Your task to perform on an android device: In the Xodo app, Add "Hi" in the first page on the  test pdf
Image 0: 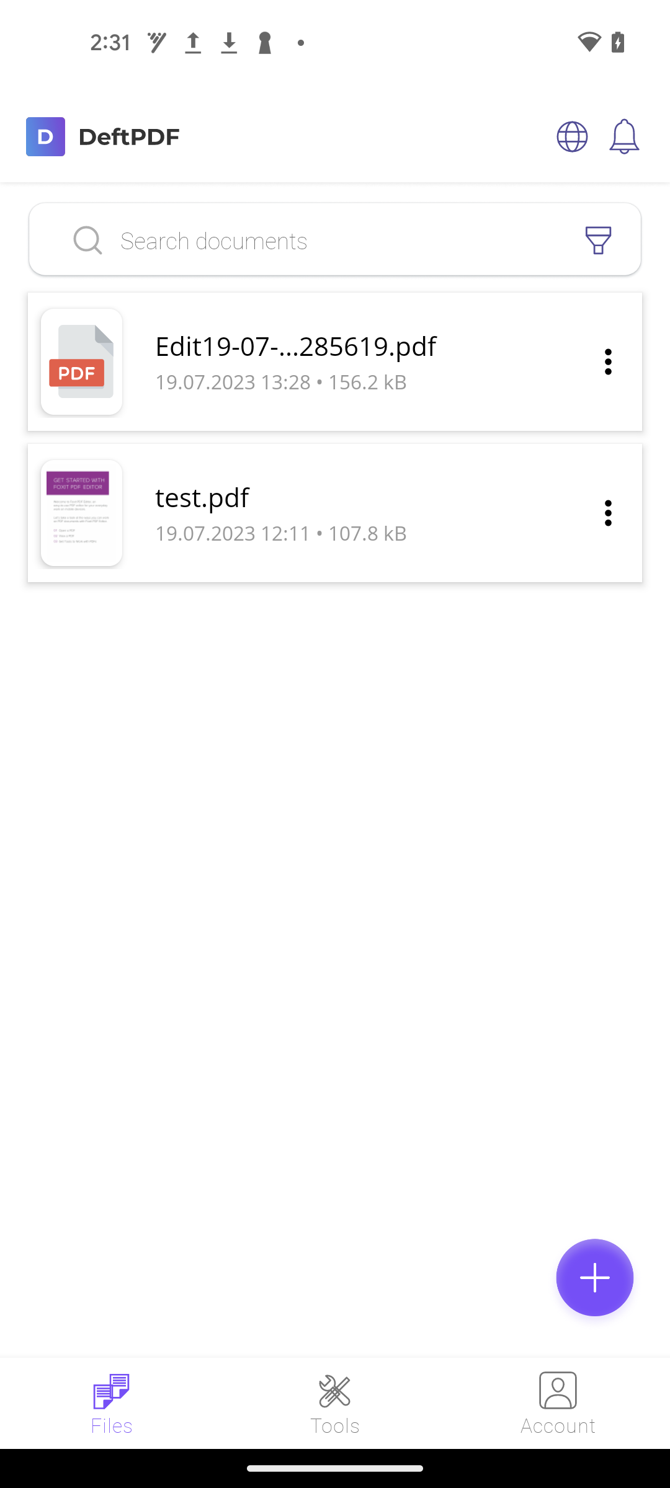
Open the Xodo app
Step 0: open app "Xodo"
Image 1: 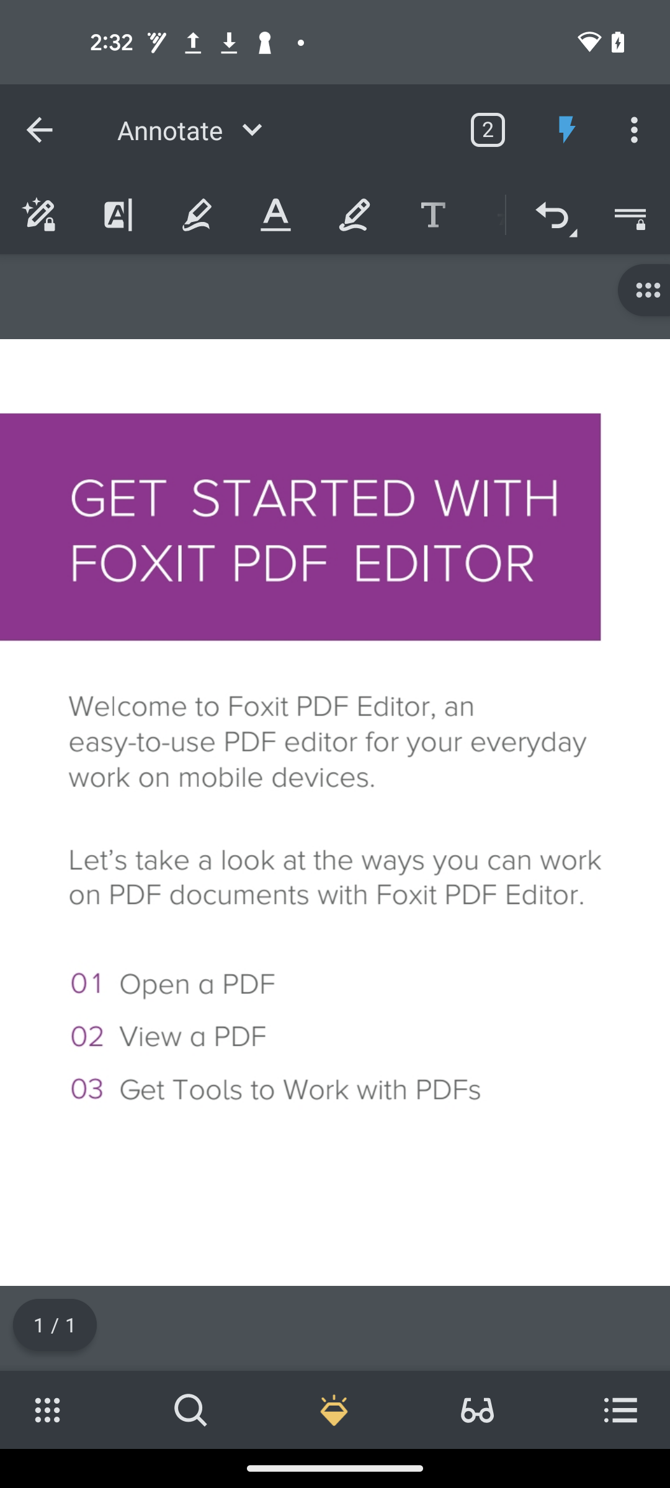
Click down arrow key in the front of Annotate
Step 1: click (252, 129)
Image 2: 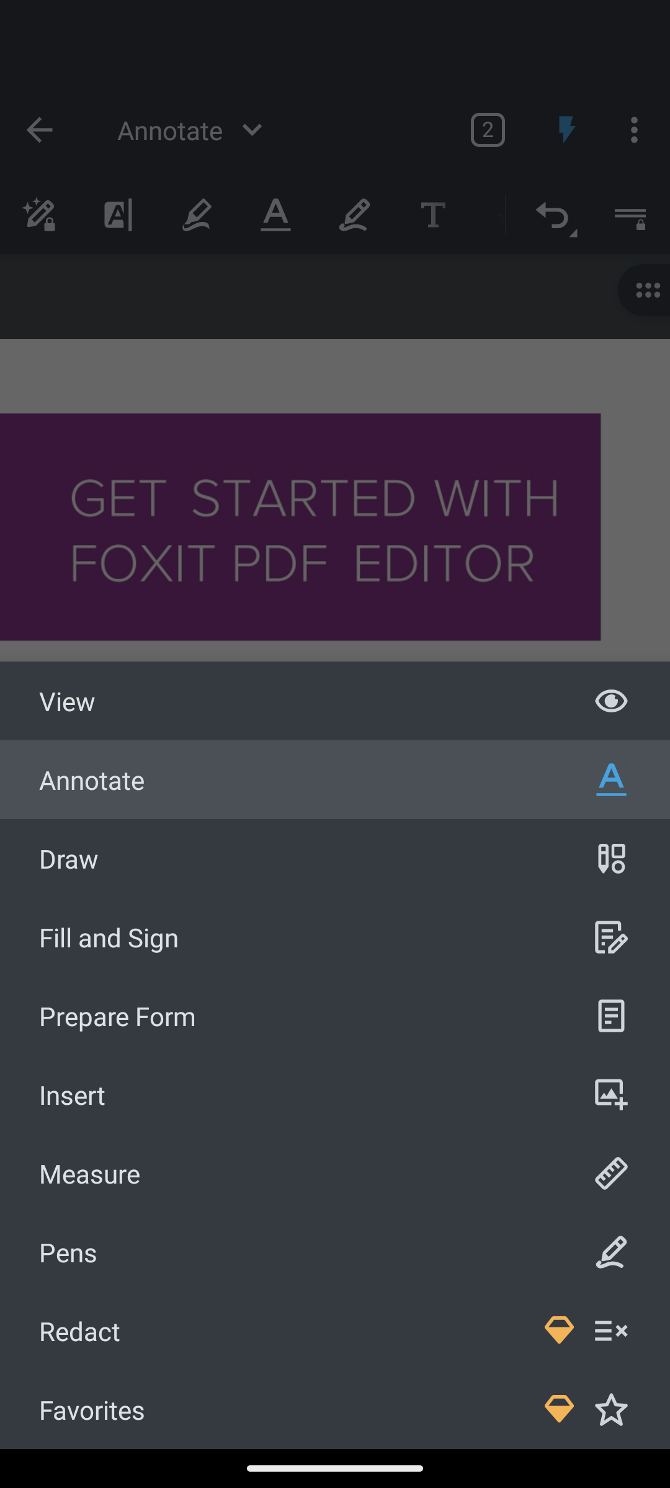
Click on the Fill and Sign
Step 2: click (335, 937)
Image 3: 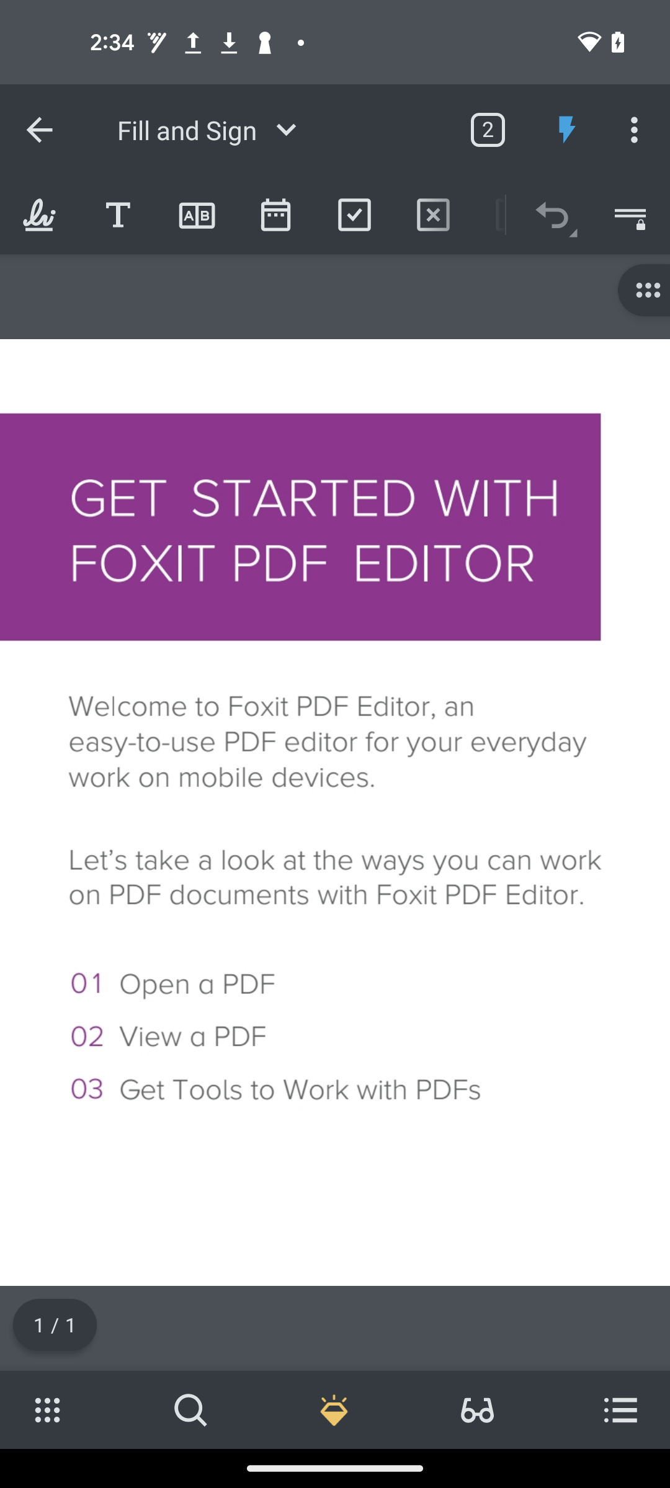
Click on the text icon
Step 3: click (117, 214)
Image 4: 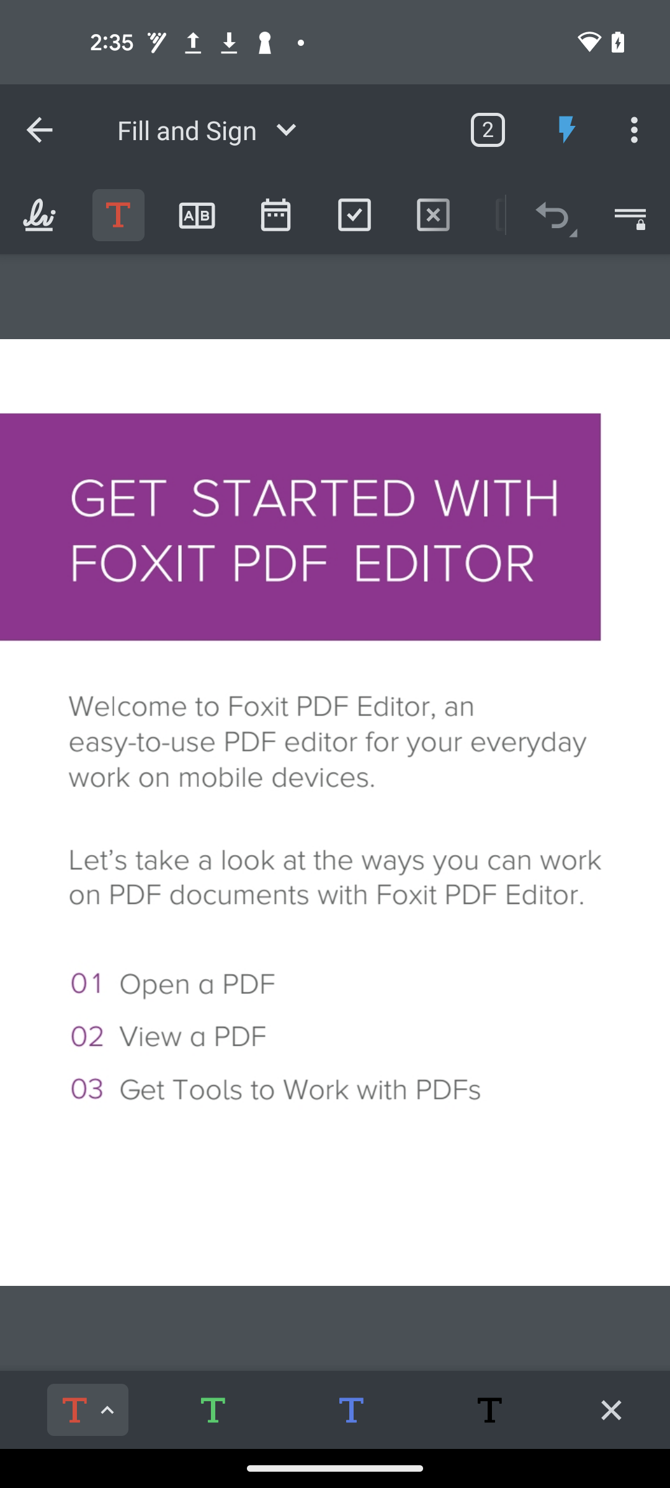
Click on the first page on test pdf file
Step 4: click (393, 801)
Image 5: 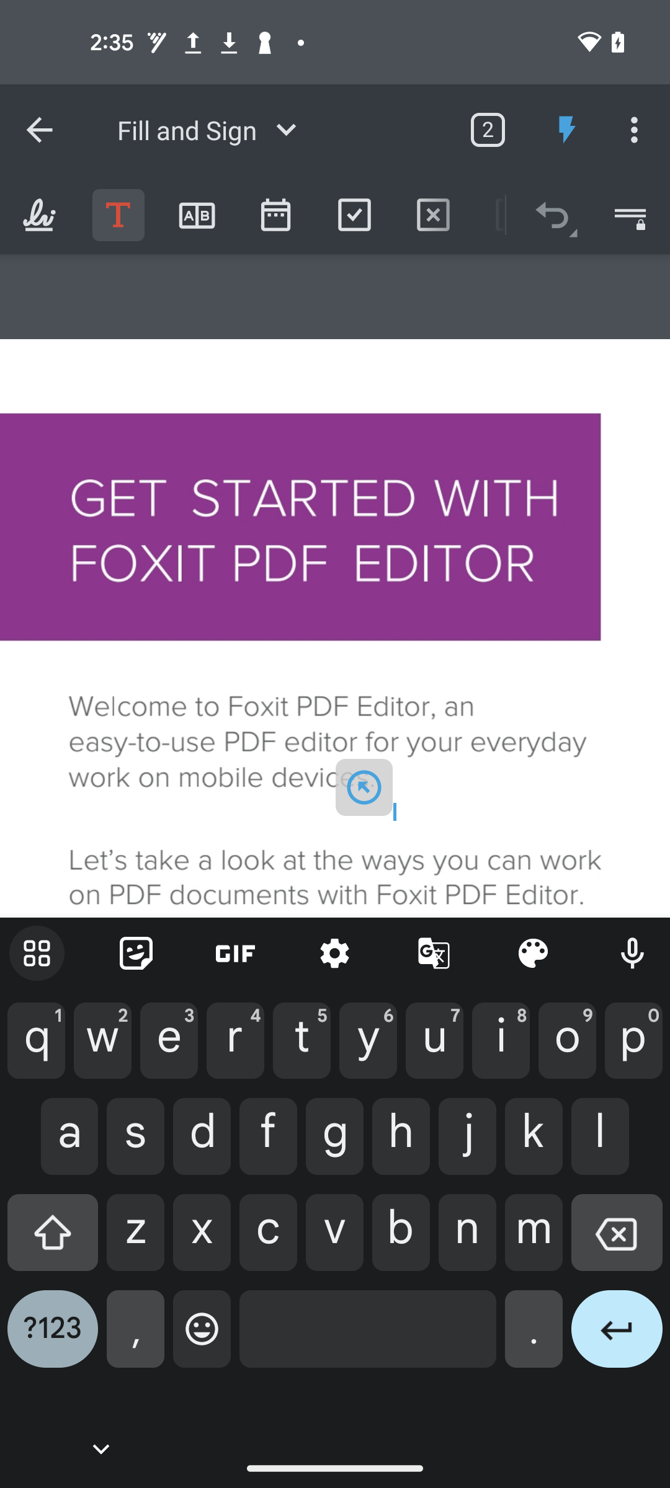
Type Hi
Step 5: click (52, 1242)
Image 6: 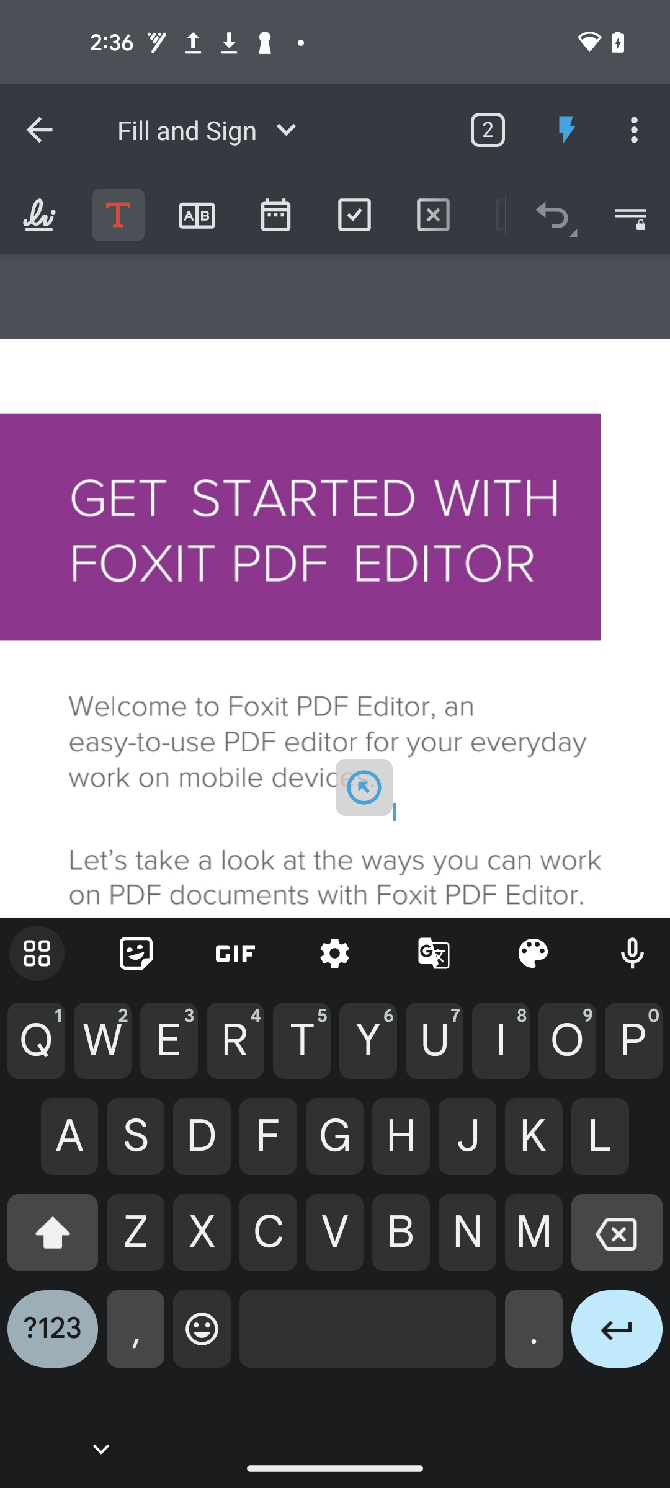
Type Hi
Step 6: click (530, 1043)
Image 7: 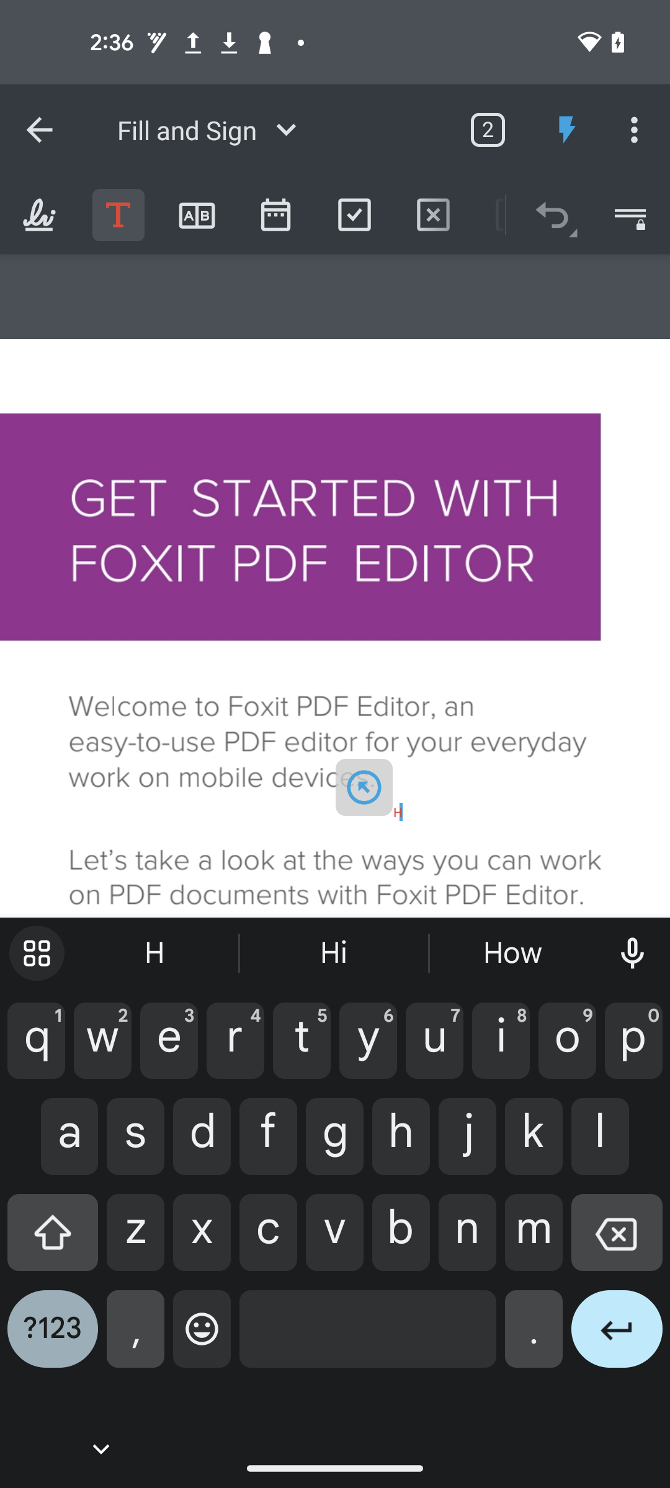
Type Hi
Step 7: click (501, 1040)